Your task to perform on an android device: I am looking for a helmet for cycling, so browse for "Bicycle Helmet for women"  on the Flipkart App.
Image 0: 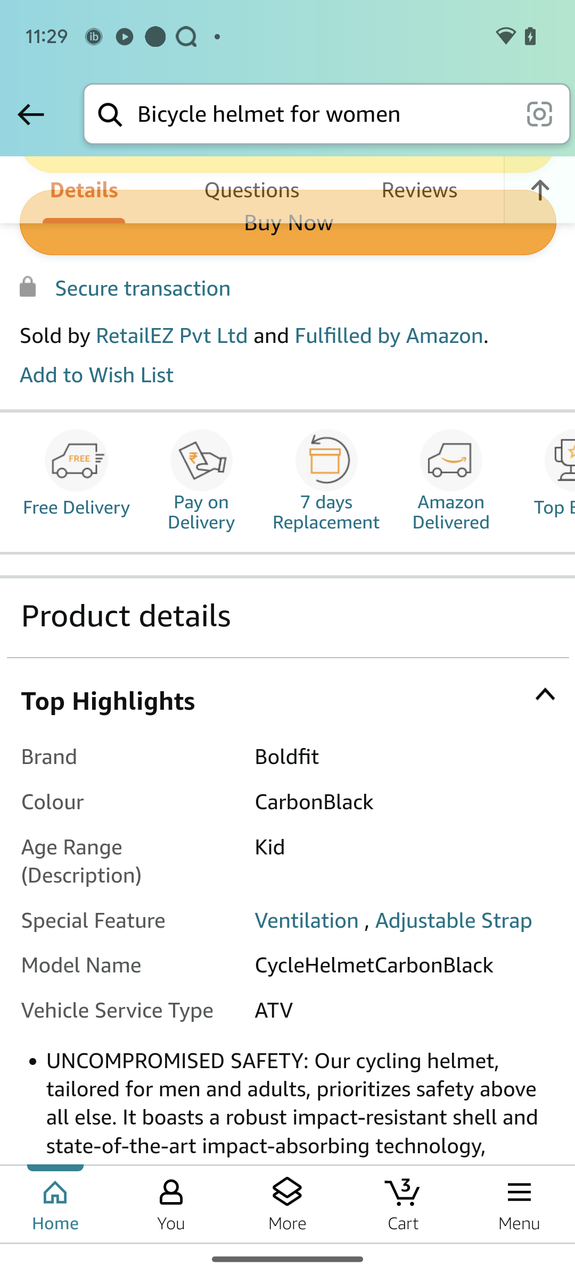
Open the Flipkart app.
Step 0: open app "Flipkart"
Image 1: 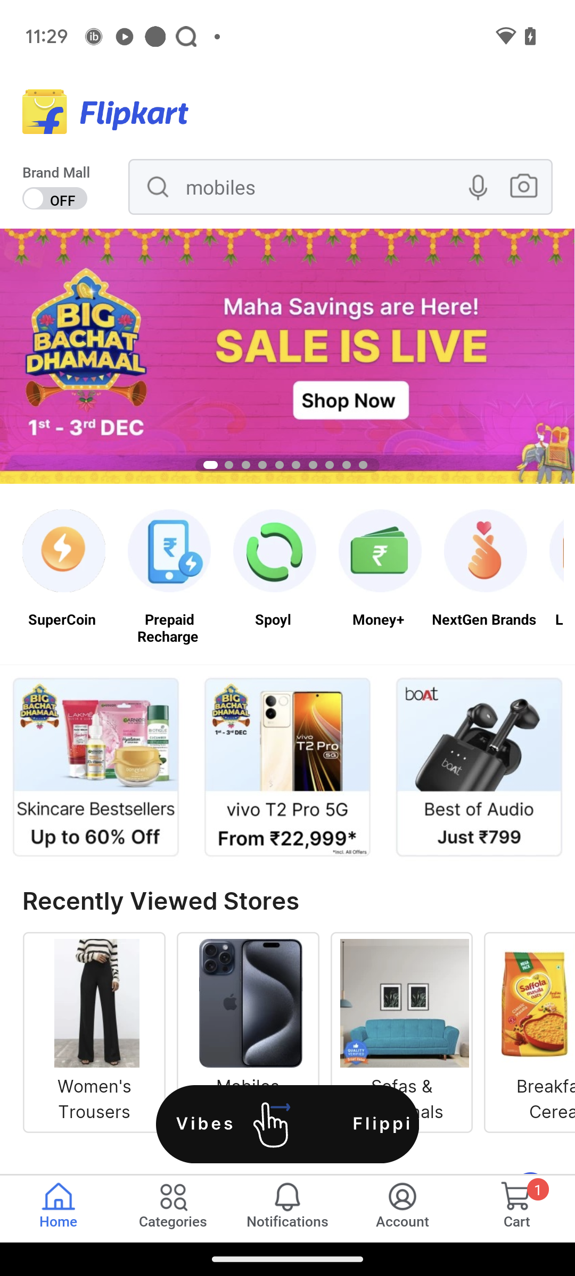
Click on the search box at the top.
Step 1: click (323, 196)
Image 2: 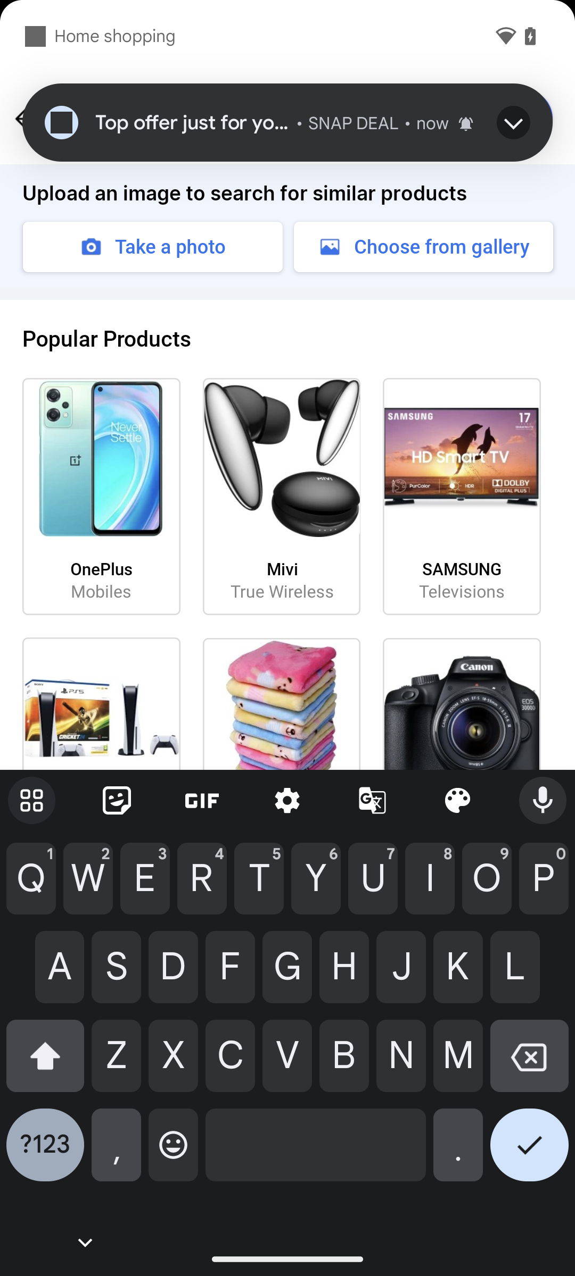
Type "Bicycle Helmet for women” in the search box.
Step 2: wait
Image 3: 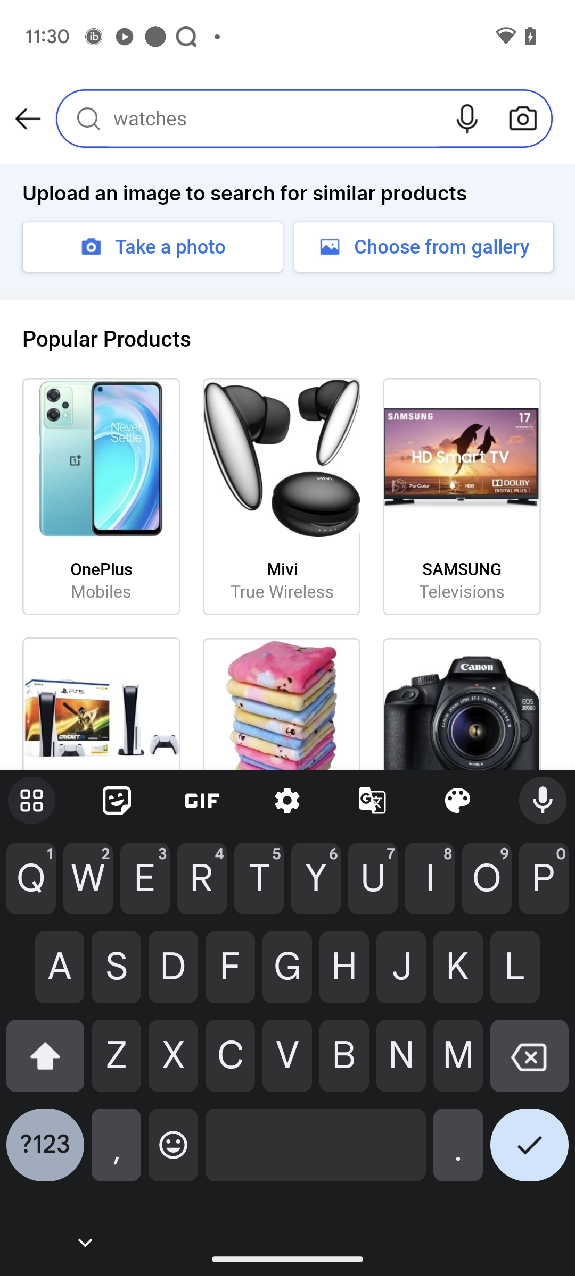
Type "Bicycle Helmet for women” in the search box.
Step 3: type "Bicycle Helmet for women"